Your task to perform on an android device: Despite working out every day, I haven't seen any improvement. Use the Homeworkout app to keep track of my workout progress.
Image 0: 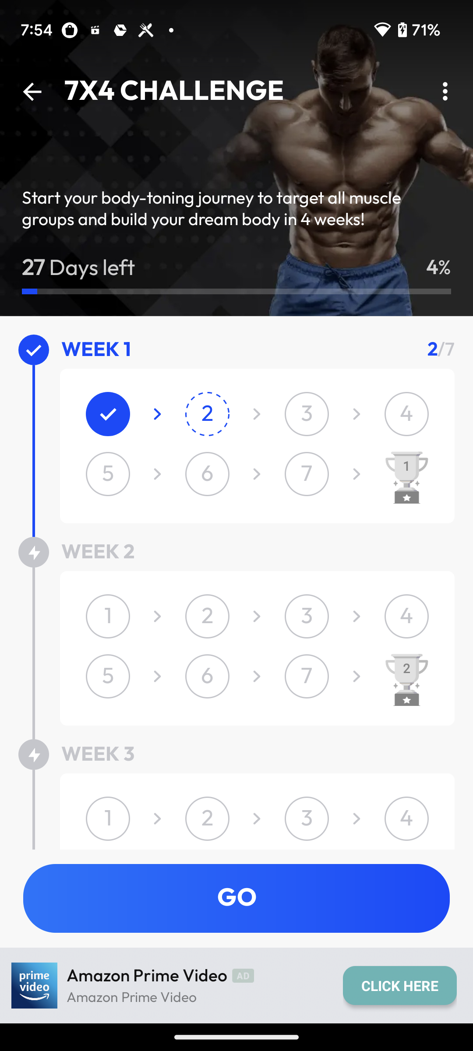
go back to the previous page
Step 0: press back button
Image 1: 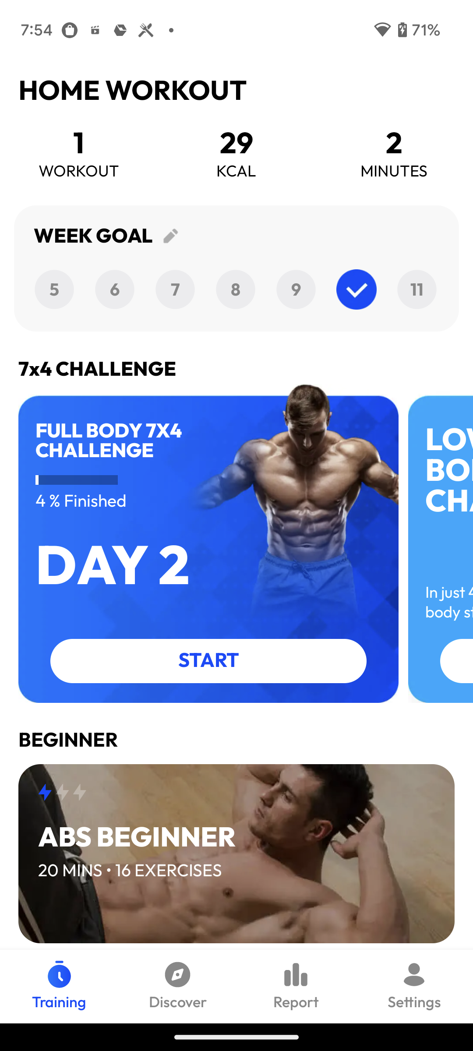
Go to the Report section at the bottom of the screen
Step 1: click (301, 985)